Your task to perform on an android device: I want to create a document for my office presentation on the topic of increasing productivity, so create a document named Increase Productivity in the Word app.
Image 0: 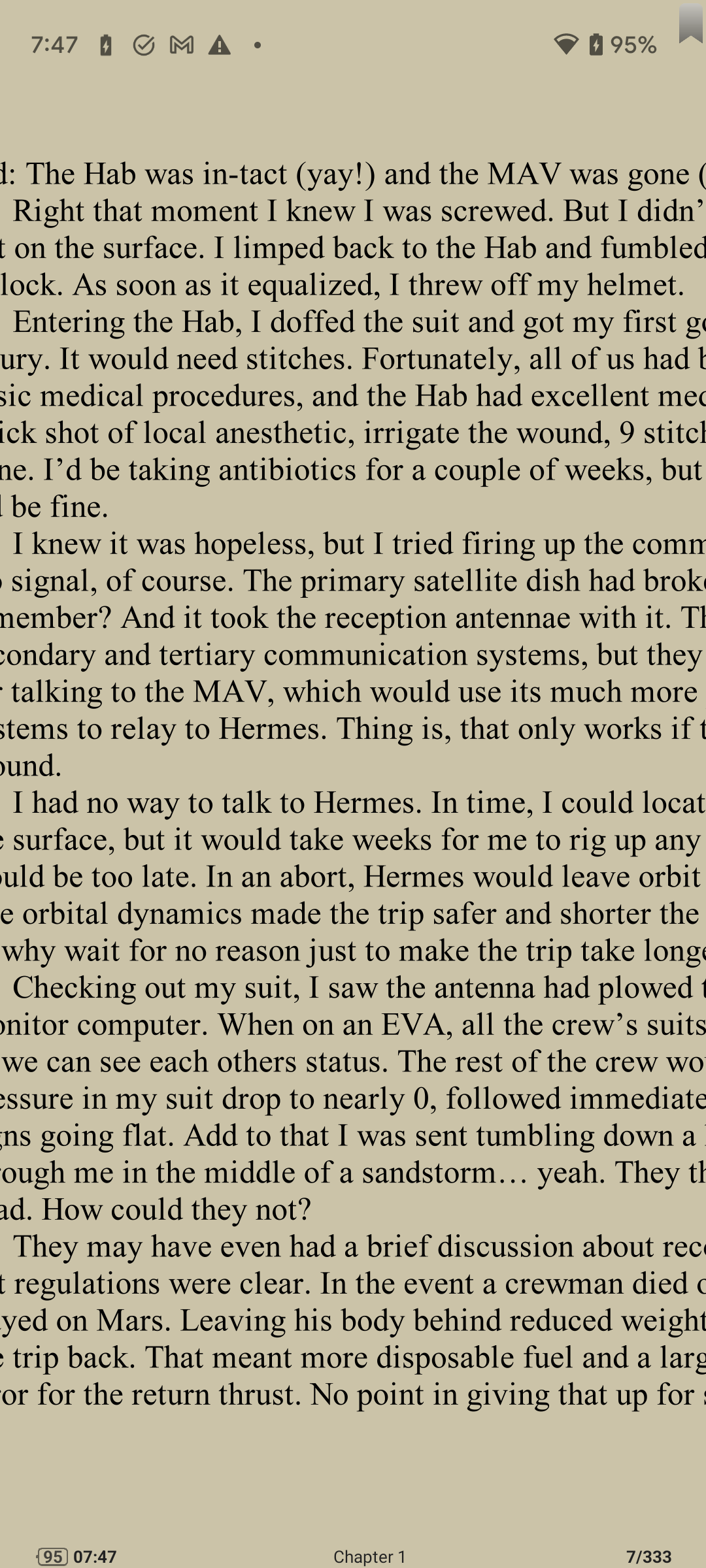
Open the Word app.
Step 0: open app "Word"
Image 1: 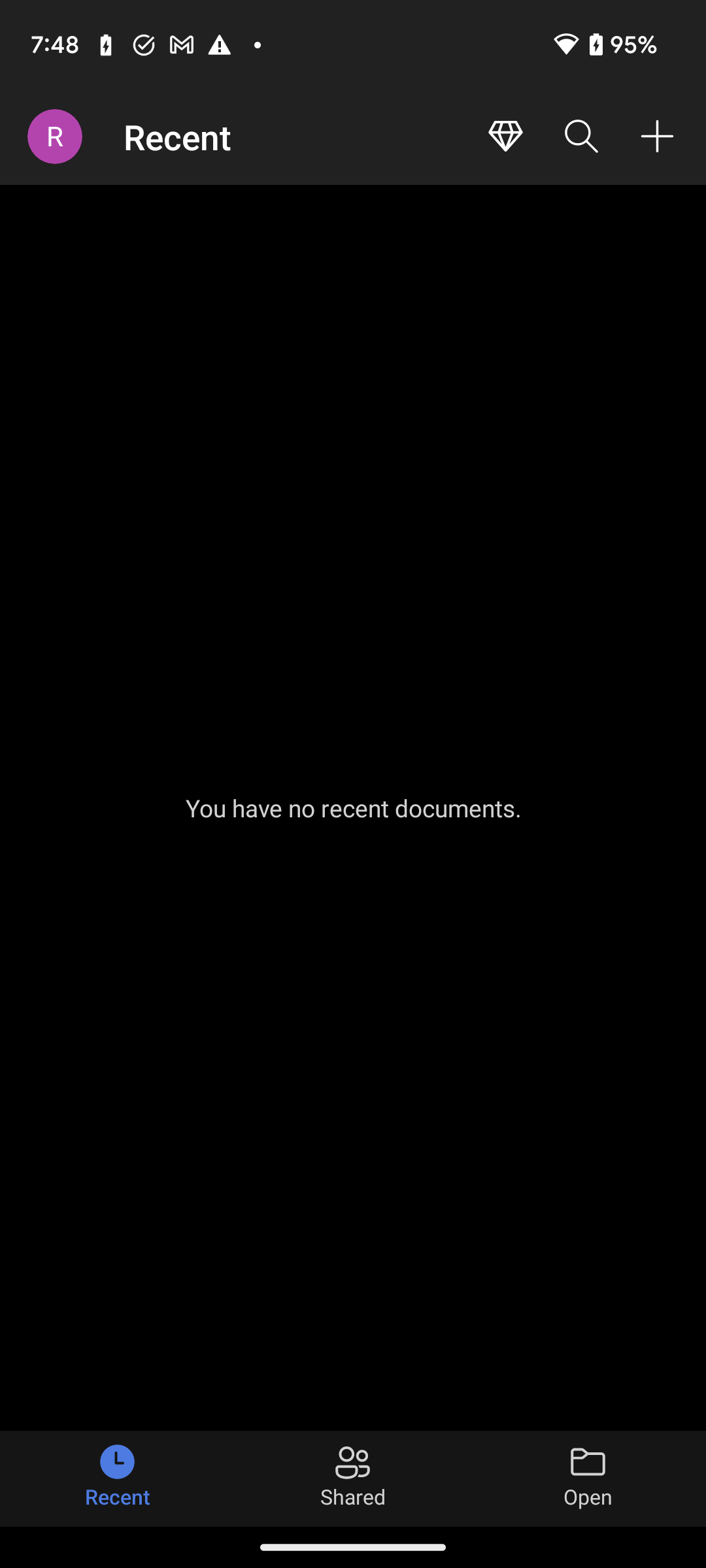
Click on the plus icon at the top right corner of the screen to create a new document.
Step 1: click (657, 136)
Image 2: 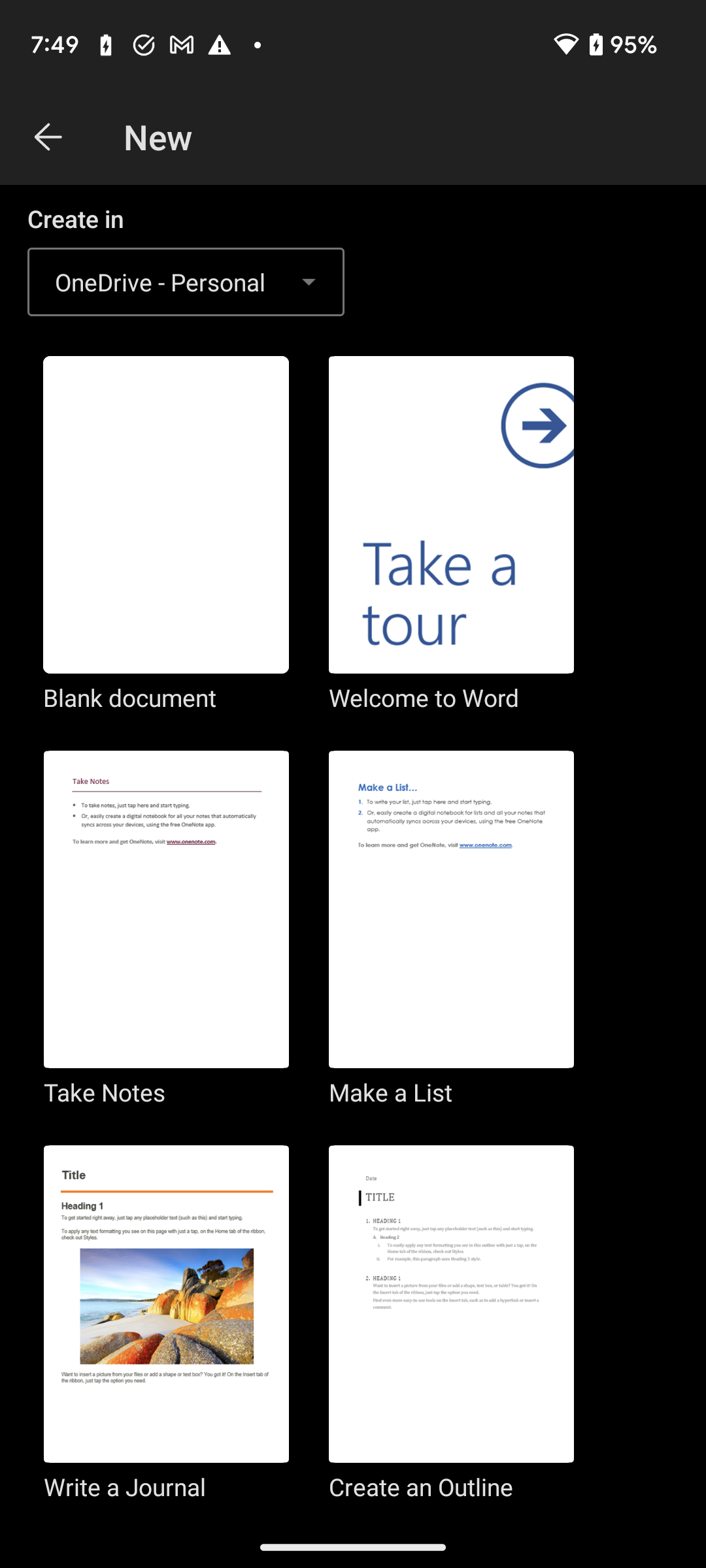
Click on the Blank document to select this template of the document.
Step 2: click (166, 536)
Image 3: 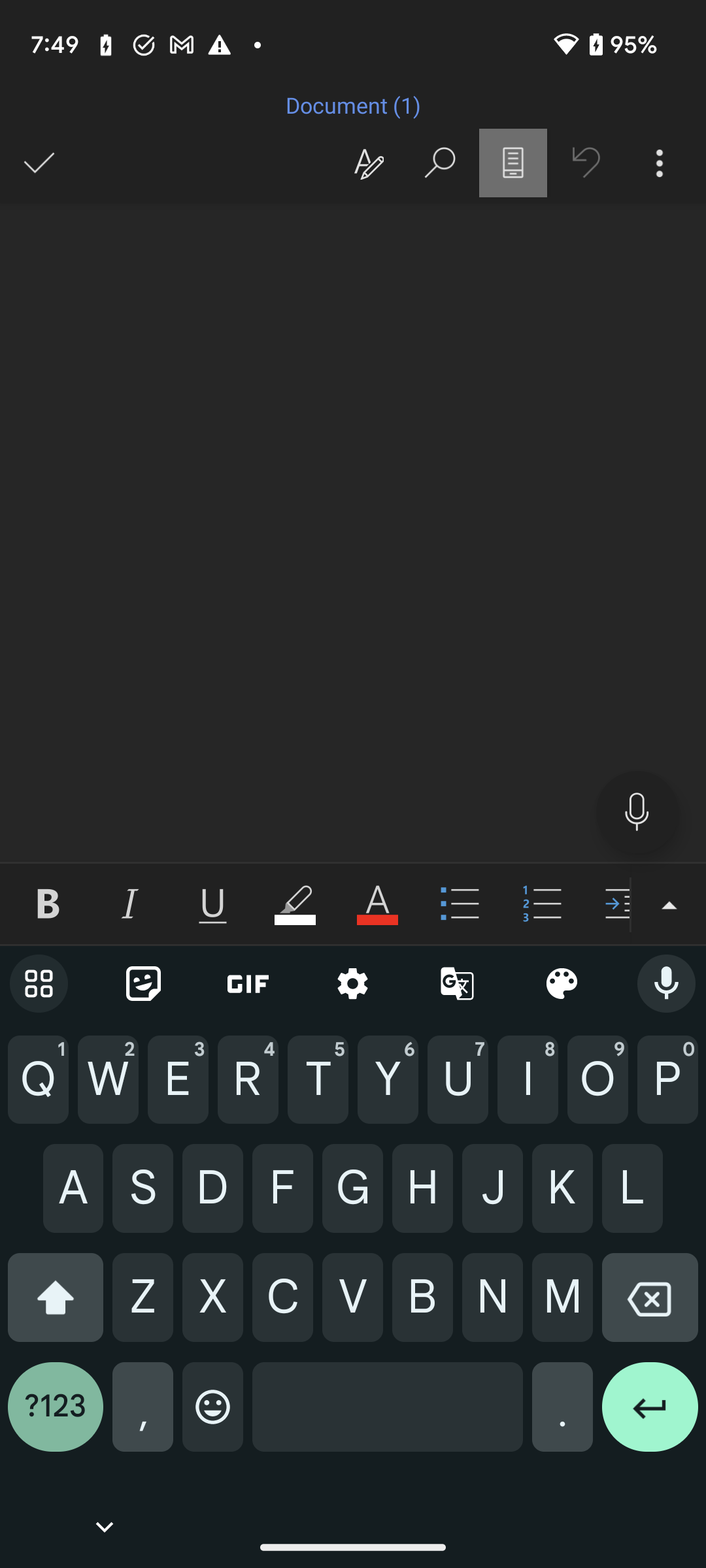
Type Increase Productivity in this document.
Step 3: type "Increase Productivity"
Image 5: 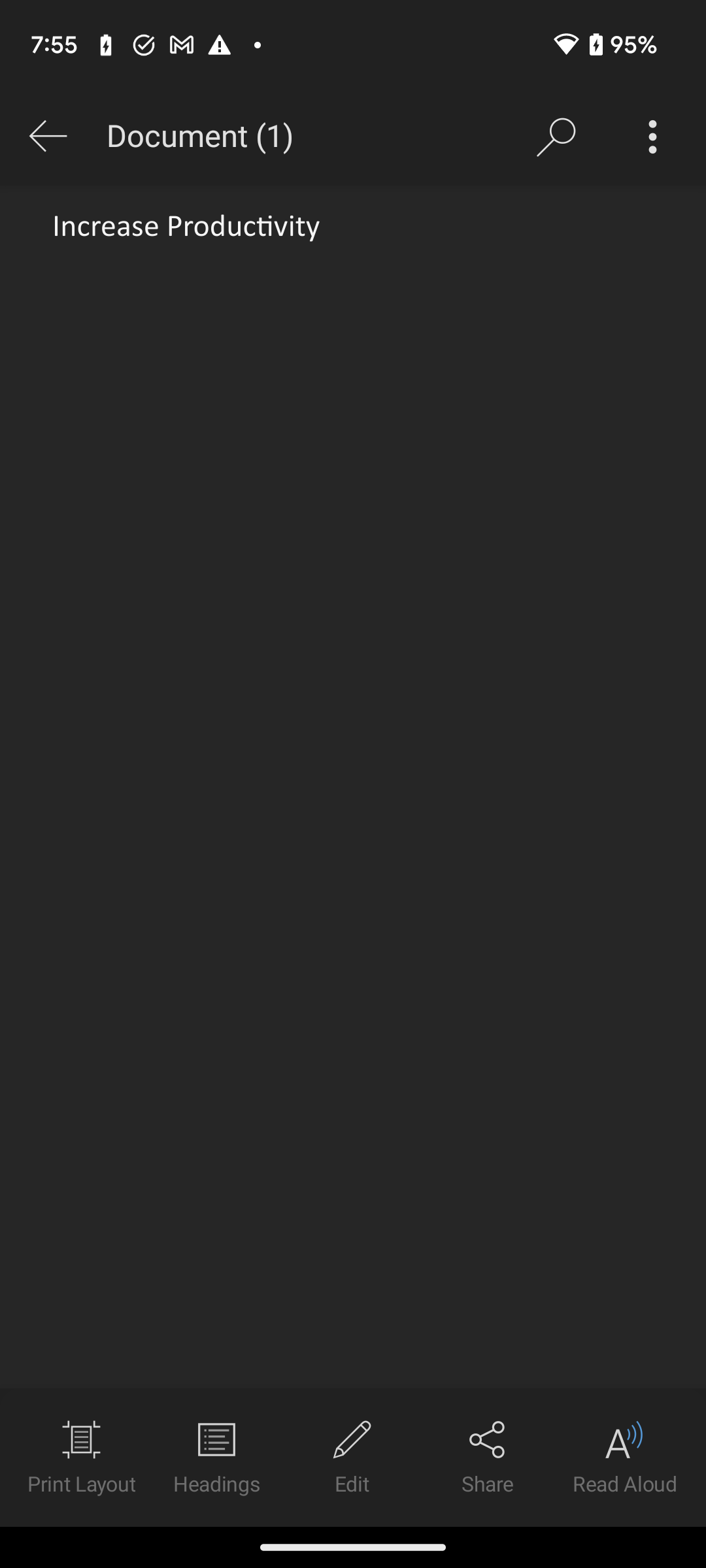
Go back to the previous page.
Step 5: press back button